Your task to perform on an android device: I want constant weather updates. Turn ON the weather alert notification for Denver, United States in the AccuWeather app's settings.
Image 0: 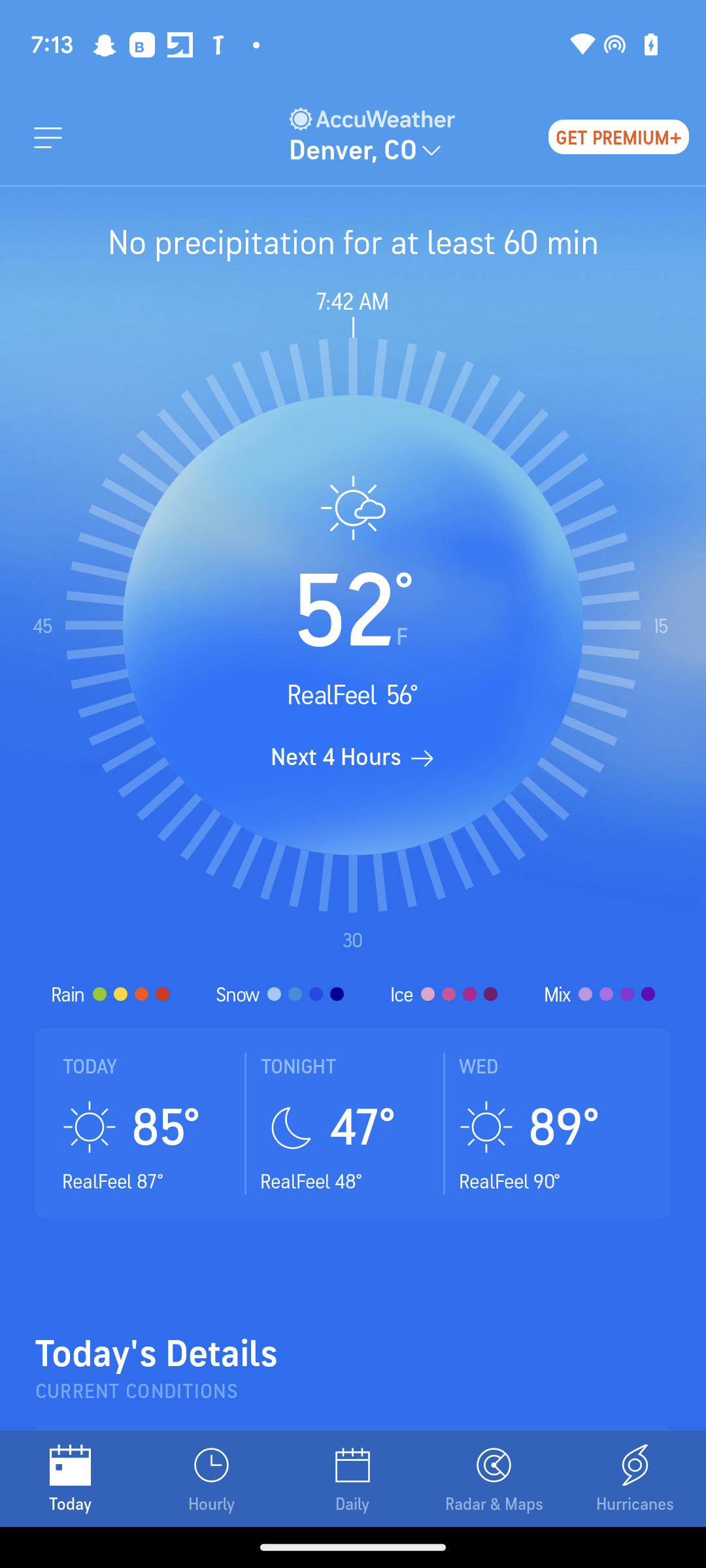
Click on the menu icon on the top left of the screen.
Step 0: click (48, 137)
Image 1: 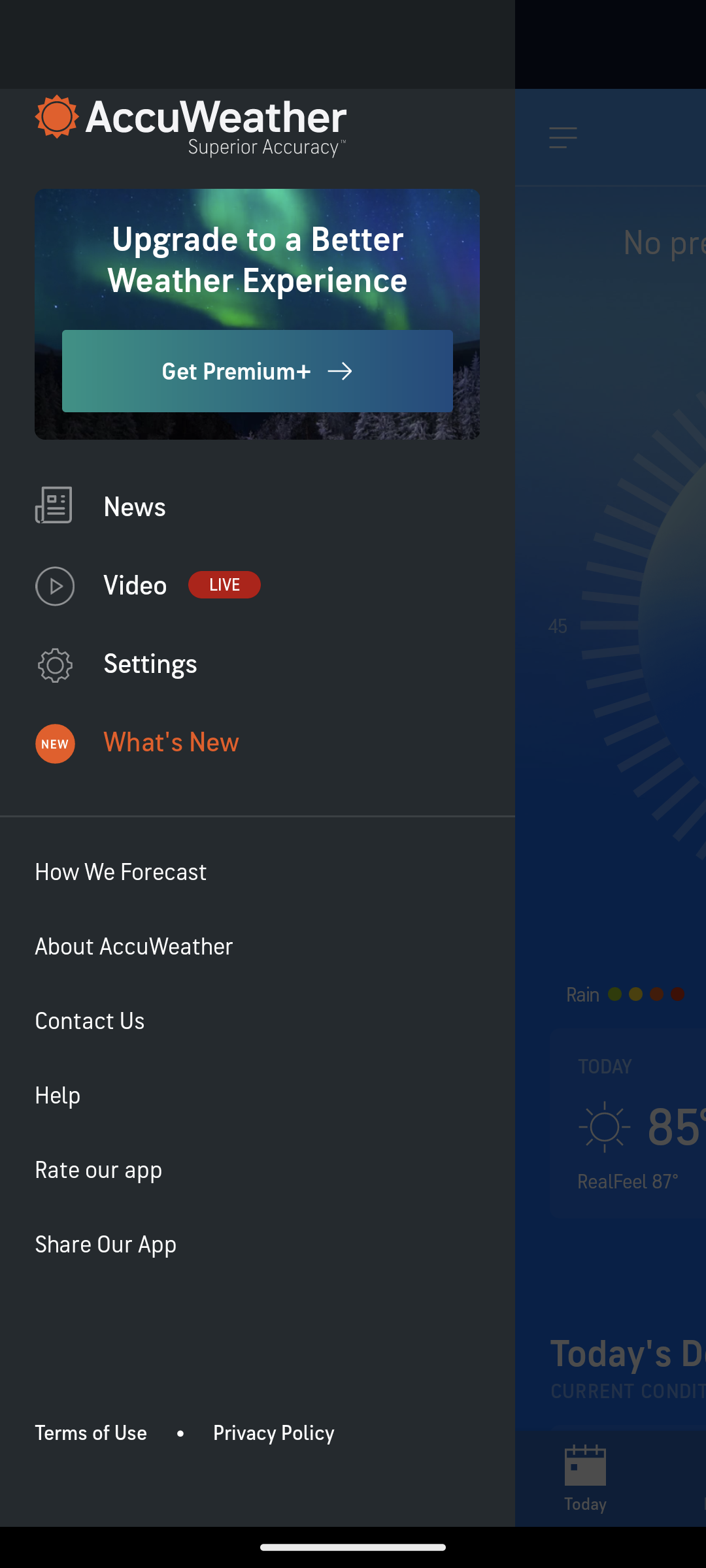
Click on the setting option.
Step 1: click (258, 663)
Image 2: 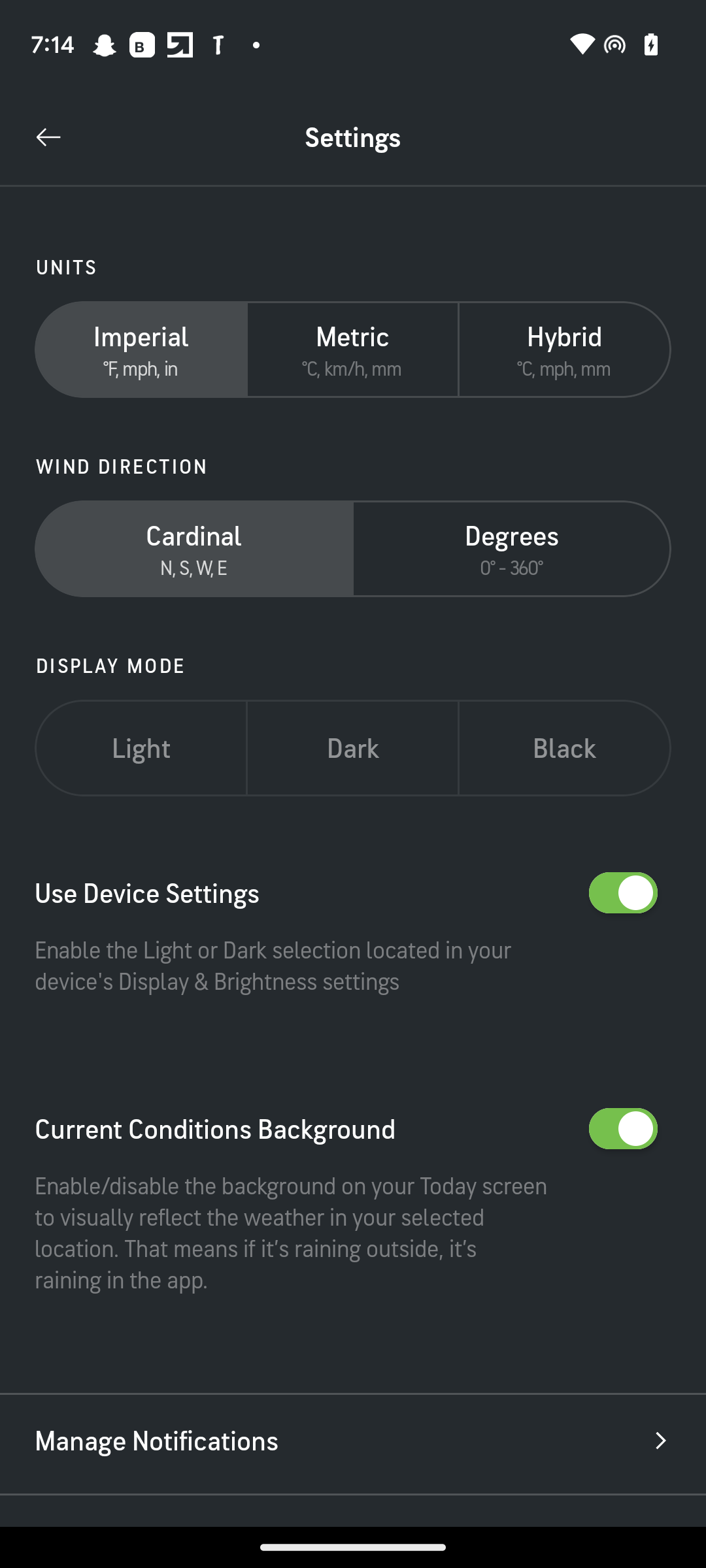
Click on the manage notifications option.
Step 2: click (353, 1445)
Image 3: 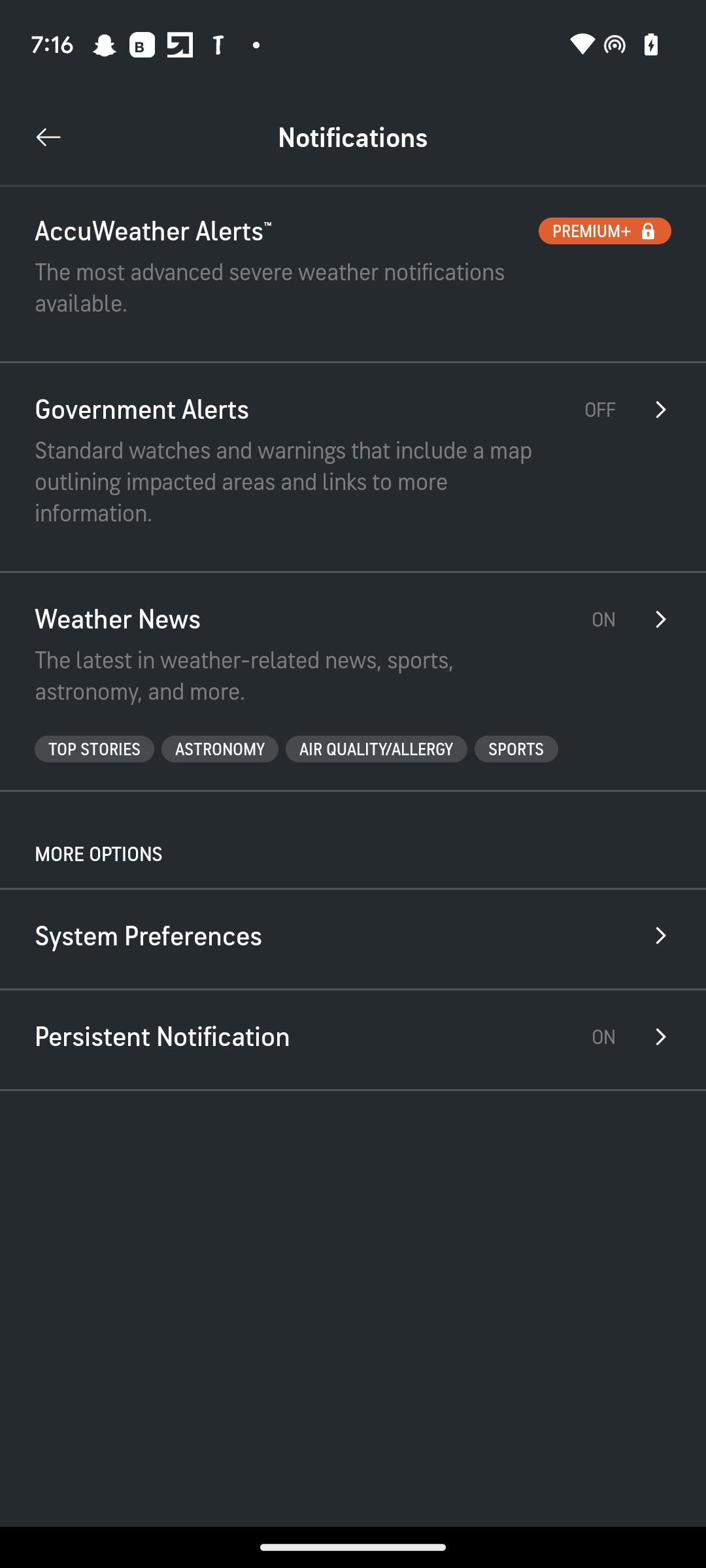
Click on the government alerts button.
Step 3: click (291, 482)
Image 4: 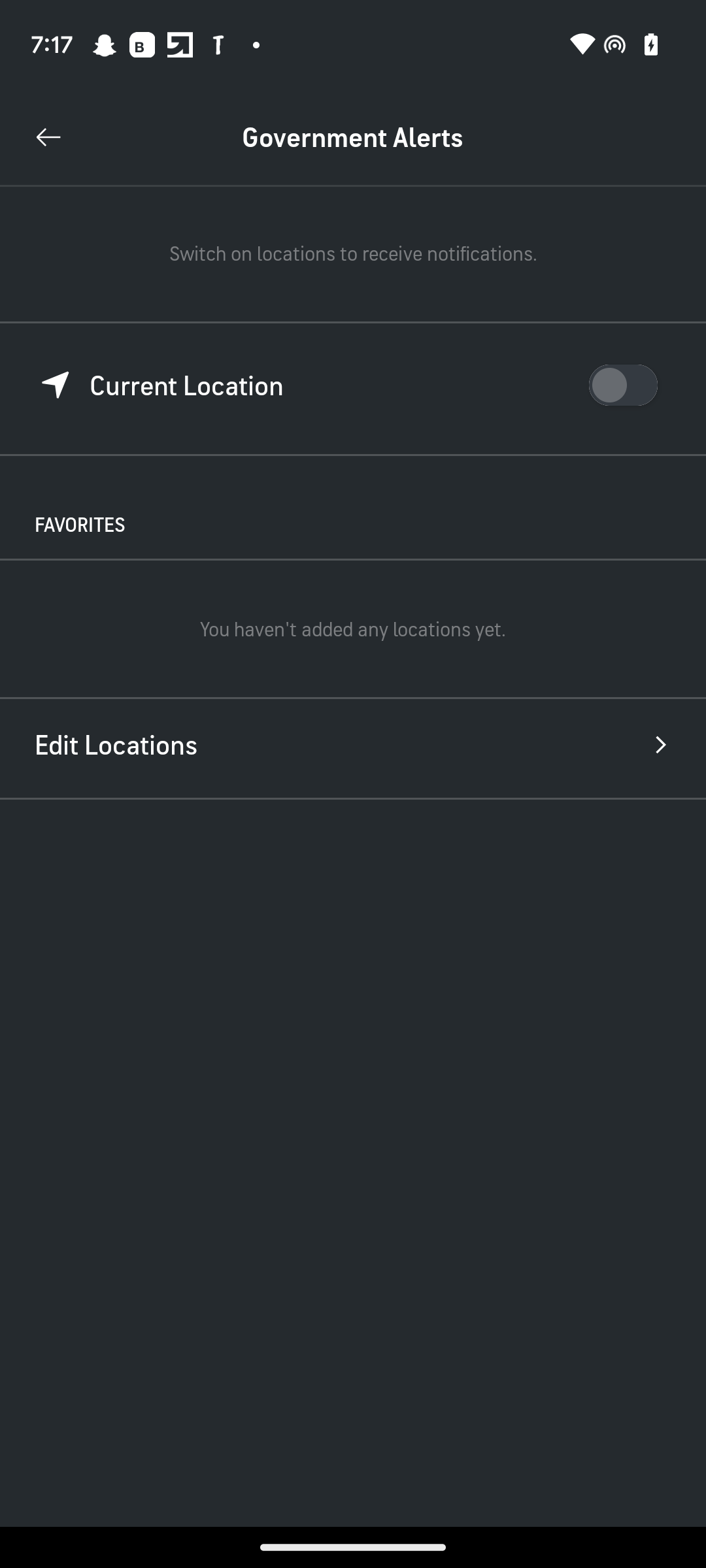
Click on the current location and turn it on.
Step 4: click (612, 393)